Your task to perform on an android device: I want to change my daily steps goal from 7,500 to 8,500 in this app, so change my daily steps goal in the Fit app.
Image 0: 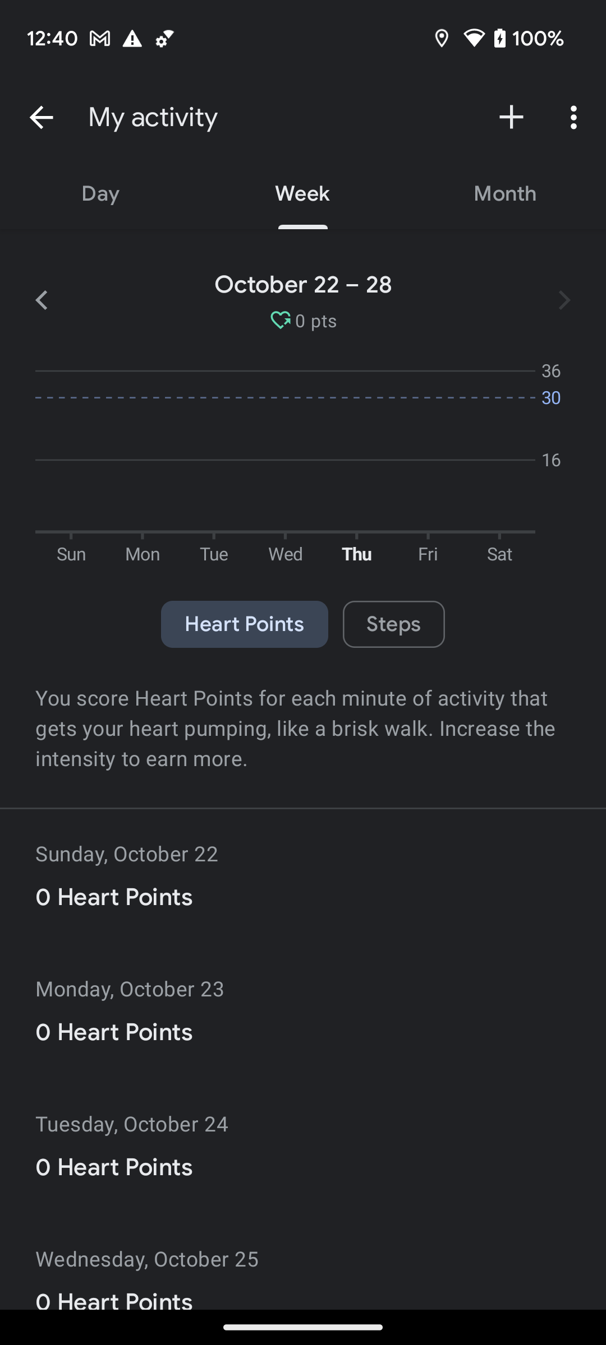
Go back to the previous page.
Step 0: press back button
Image 1: 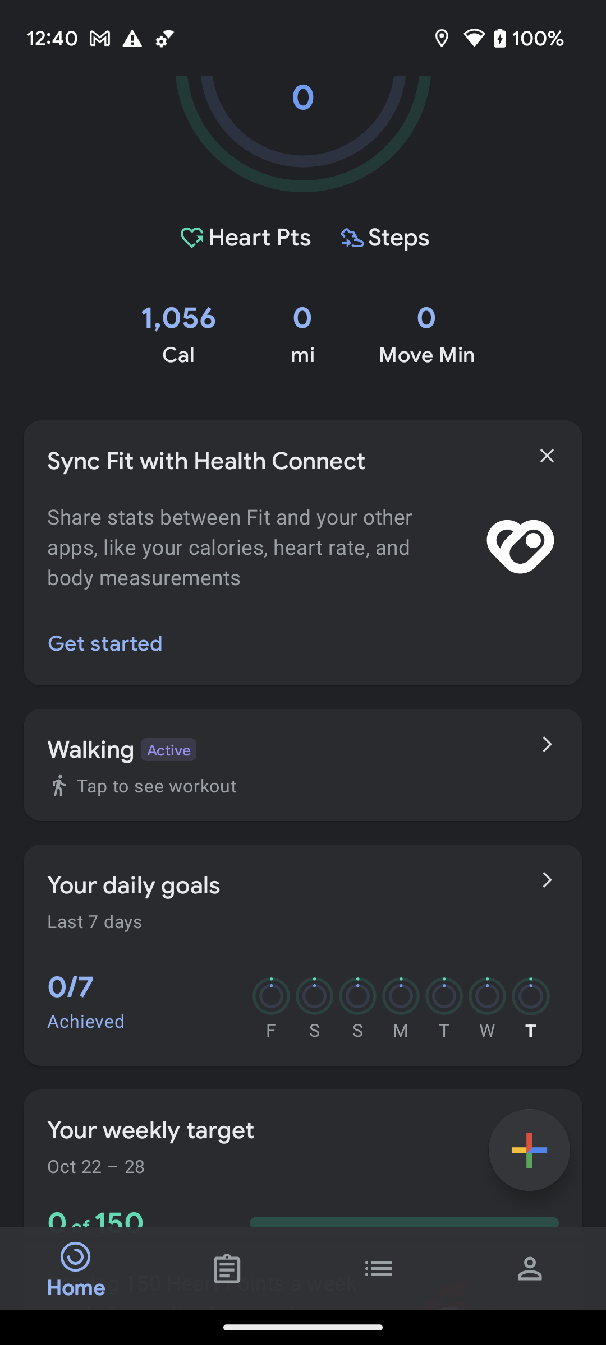
Click on the profile tab at the bottom right corner of the screen to view my daily goal.
Step 1: click (530, 1268)
Image 2: 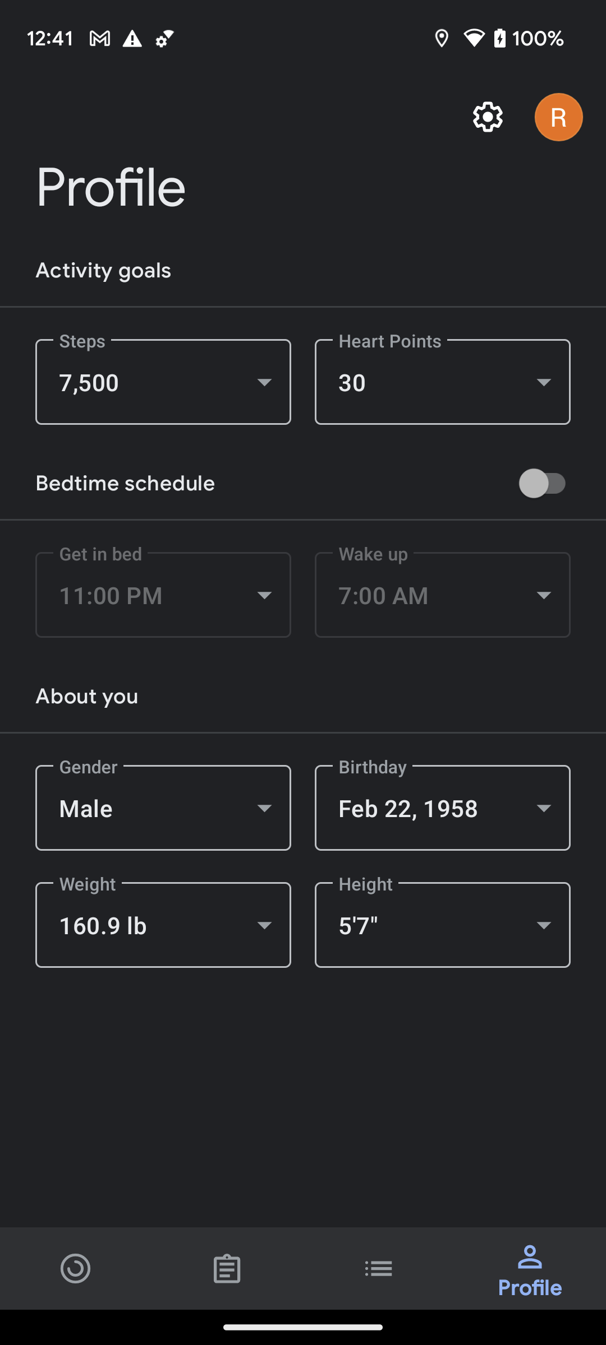
Click on the steps section to change the steps goal.
Step 2: click (163, 382)
Image 3: 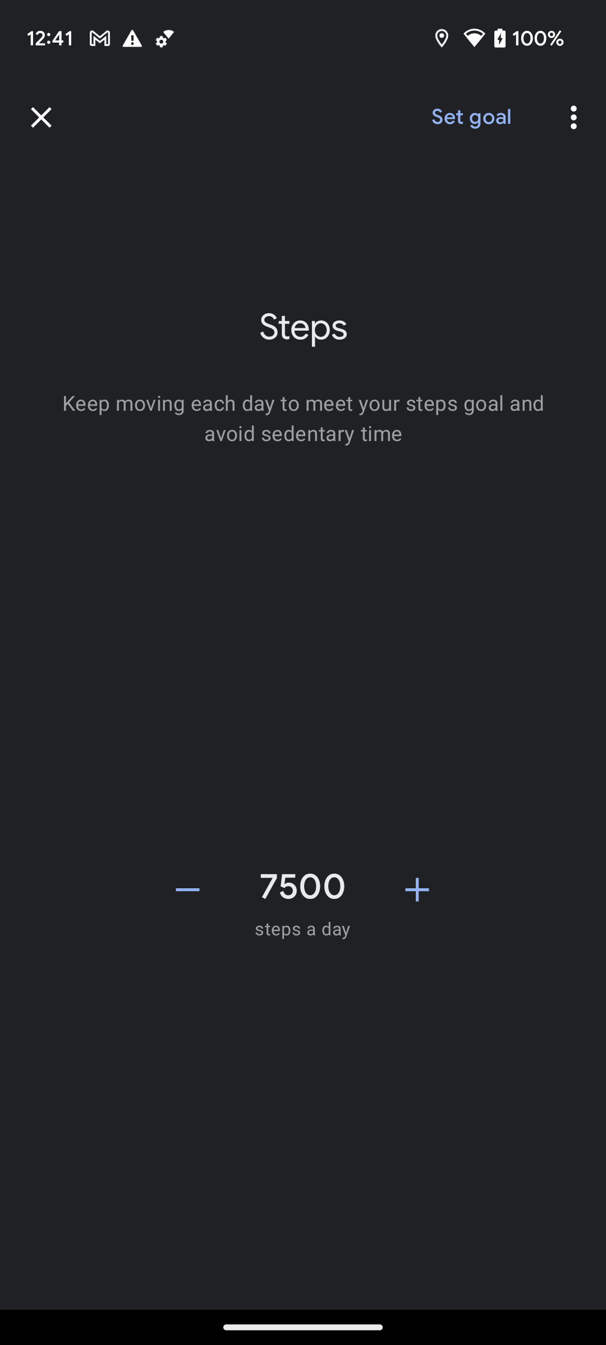
Click on the plus icon to change the steps goal.
Step 3: click (417, 889)
Image 4: 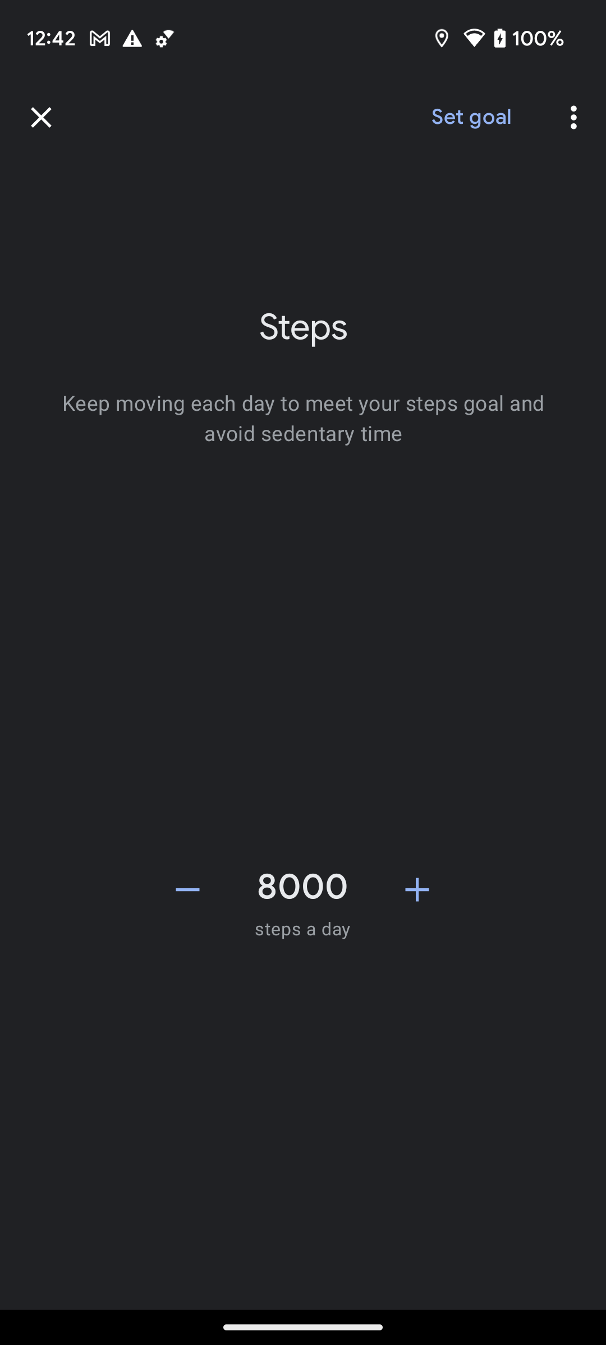
Click on the plus icon to change the steps goal.
Step 4: click (417, 889)
Image 5: 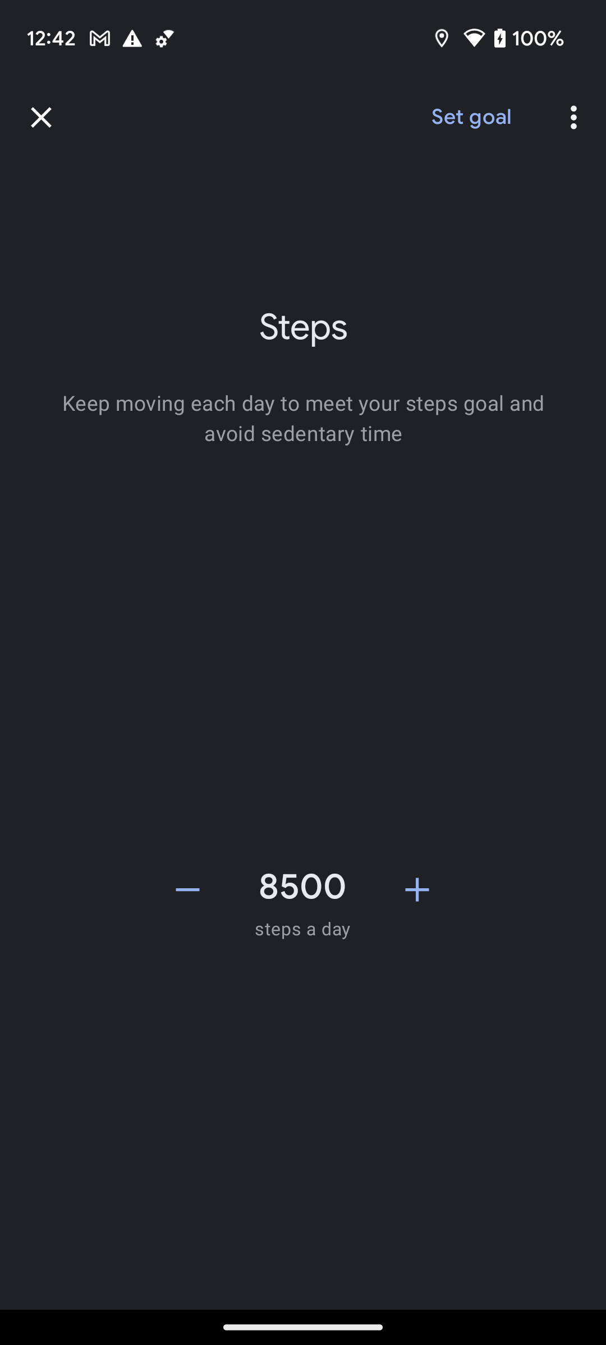
Click on the Set Goal button at the top right corner of the screen to save goal.
Step 5: click (471, 117)